Your task to perform on an android device: Change the theme of book reading in Kindle app From Compact to Standard.
Image 0: 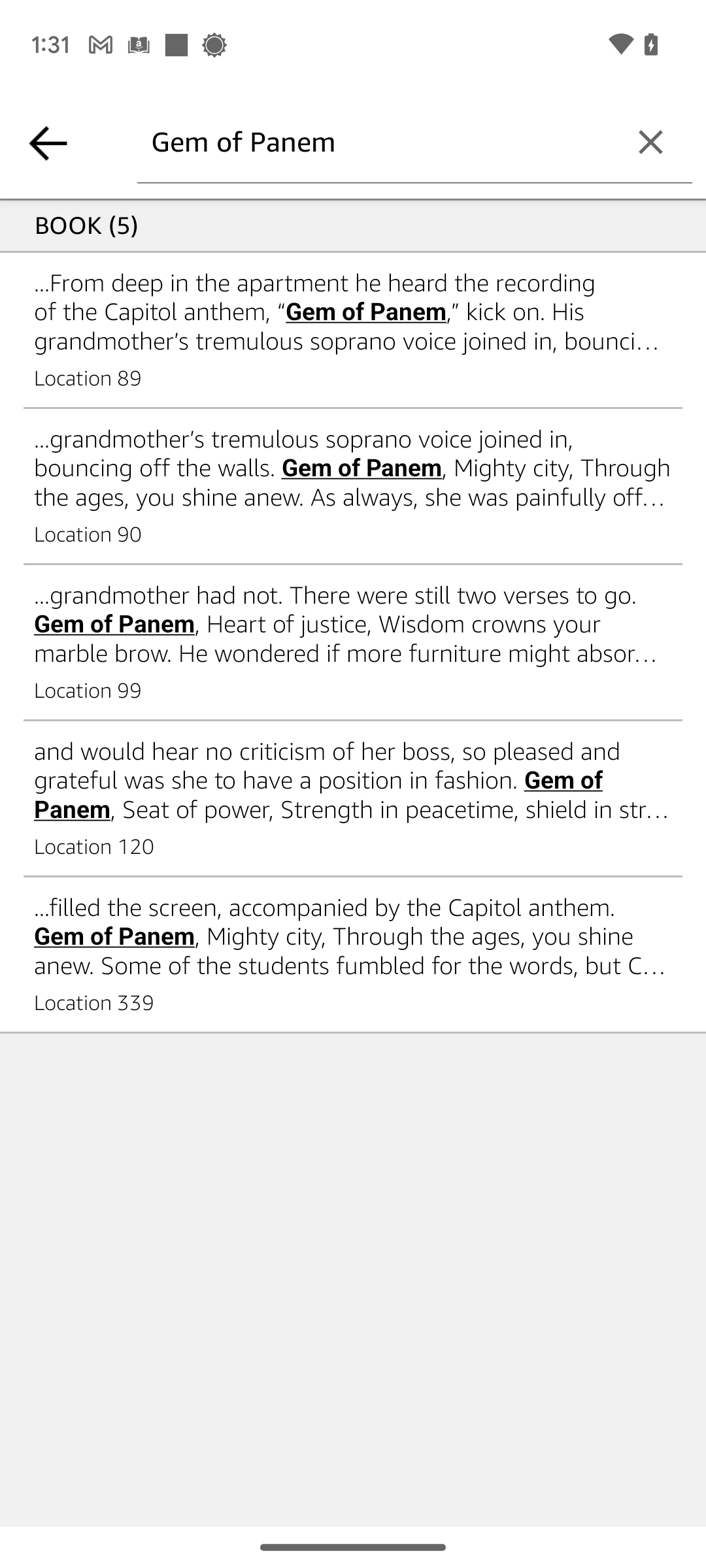
Go back to the reading page.
Step 0: press back button
Image 1: 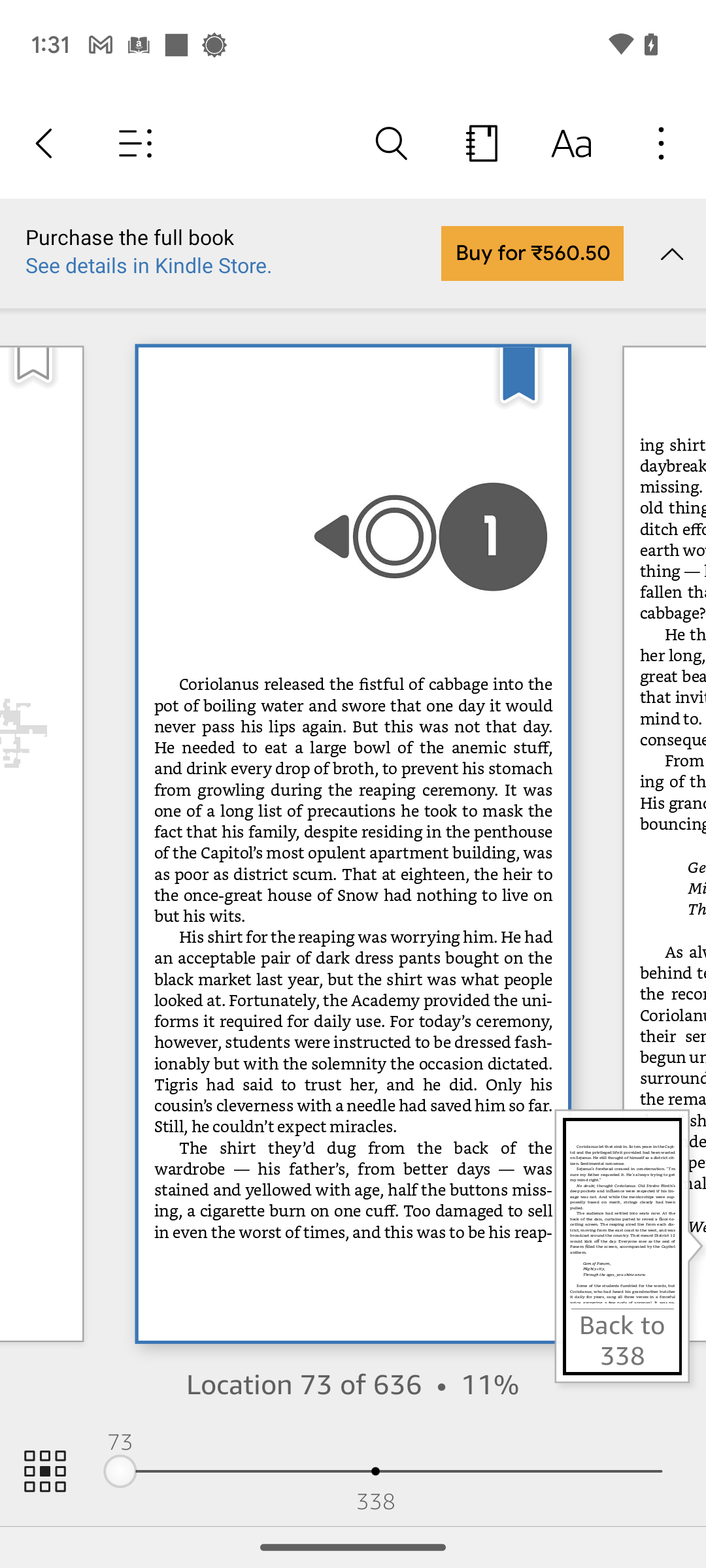
Click on the alphabet icon at the top right of the screen.
Step 1: click (571, 144)
Image 2: 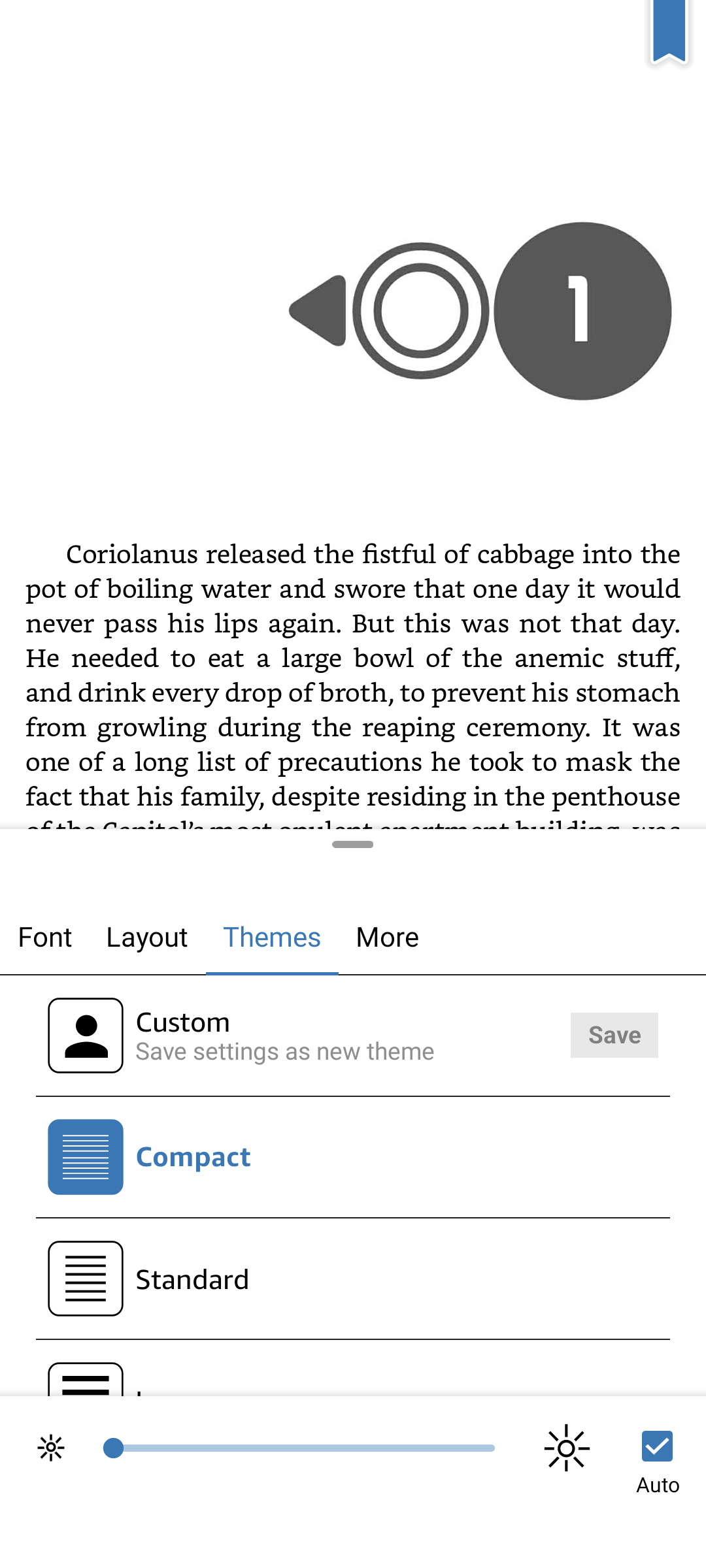
Select the standard theme.
Step 2: click (403, 1278)